Your task to perform on an android device: I liked the Mini-90 Instax Camera after viewing the details. Add the Mini-90 Instax Camera to the Bag in the NAMSHI app.
Image 0: 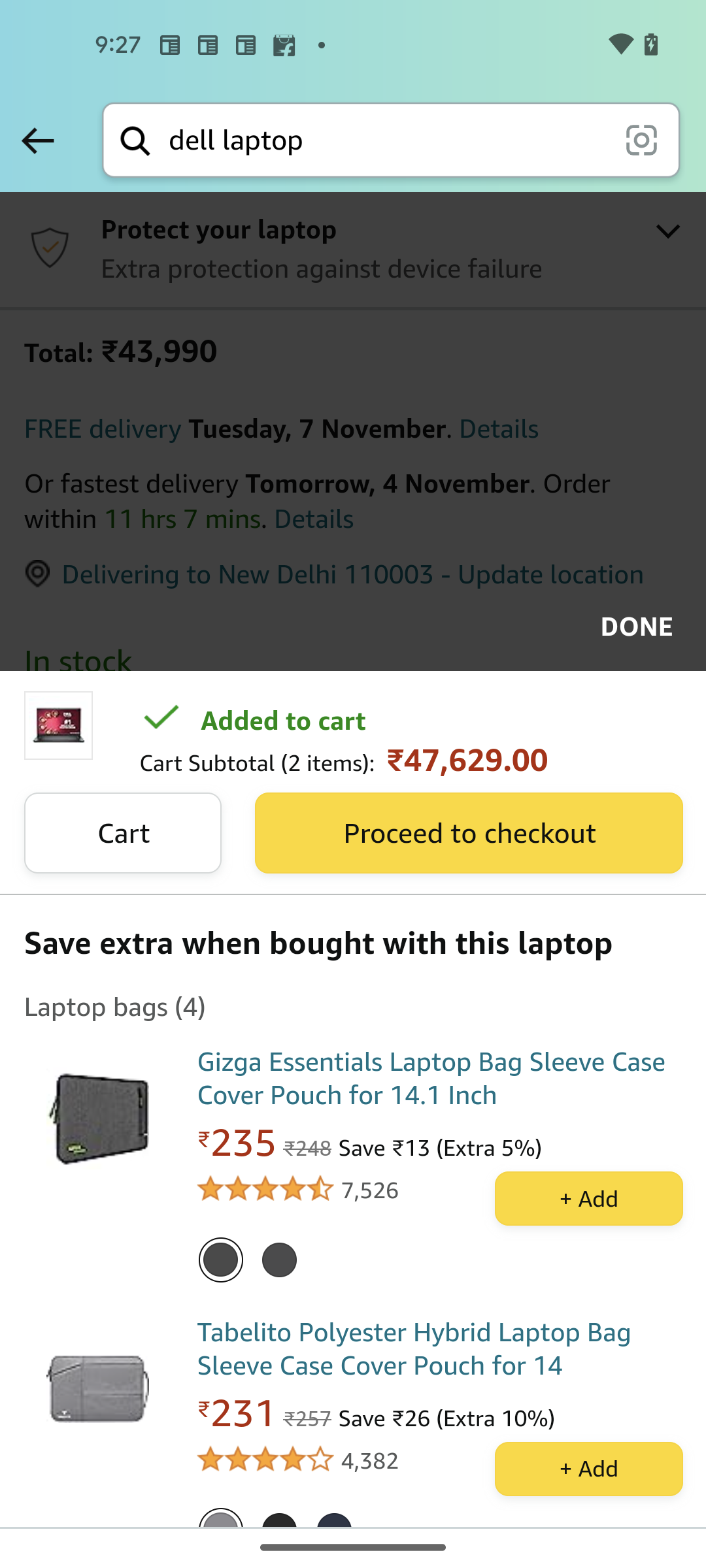
Open the NAMSHI app
Step 0: open app "NAMSHI"
Image 1: 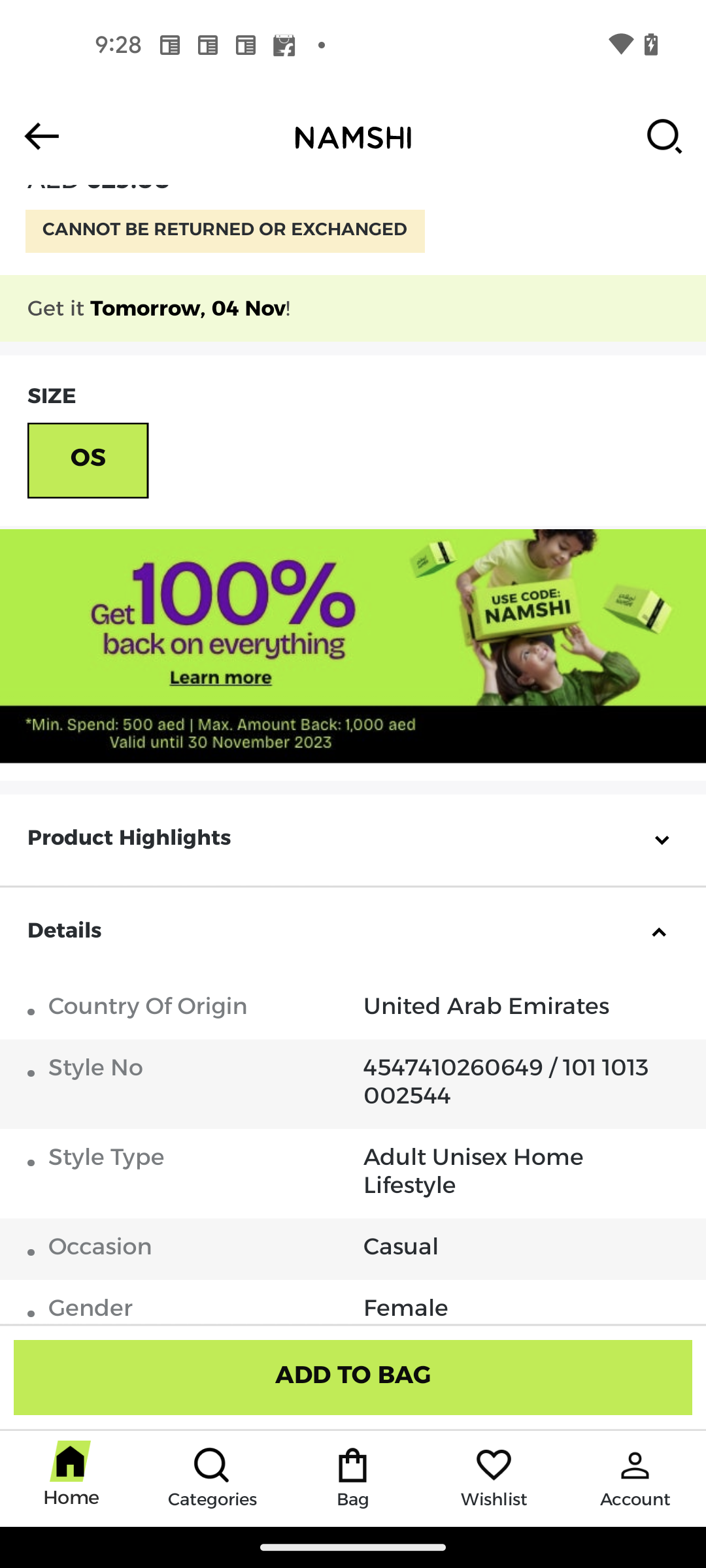
Click on the ADD TO BAG button
Step 1: click (353, 1378)
Image 2: 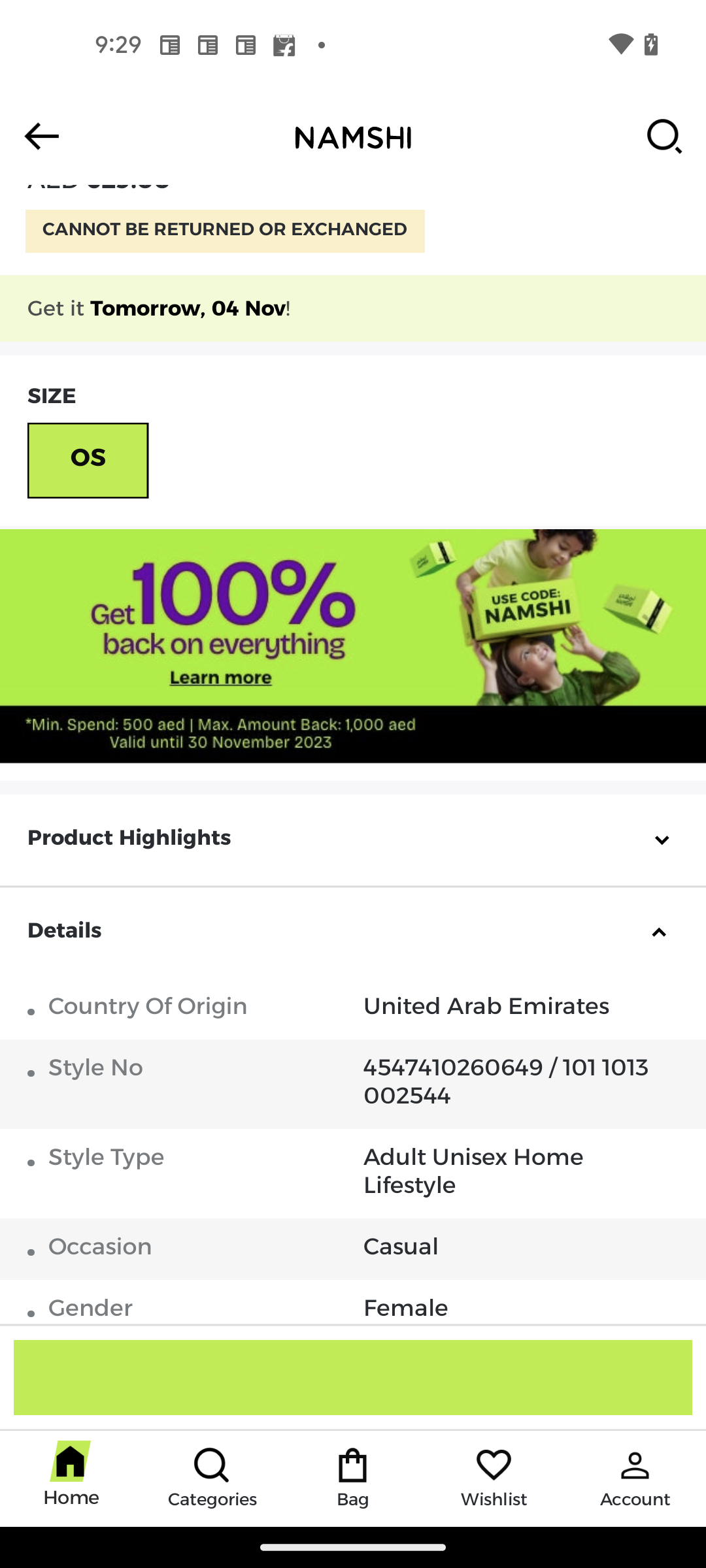
Click on the ADD TO BAG button
Step 2: wait